Your task to perform on an android device: Open the ClockBuddy app and postpone the alarm of 9:15 AM by 10 minutes.
Image 0: 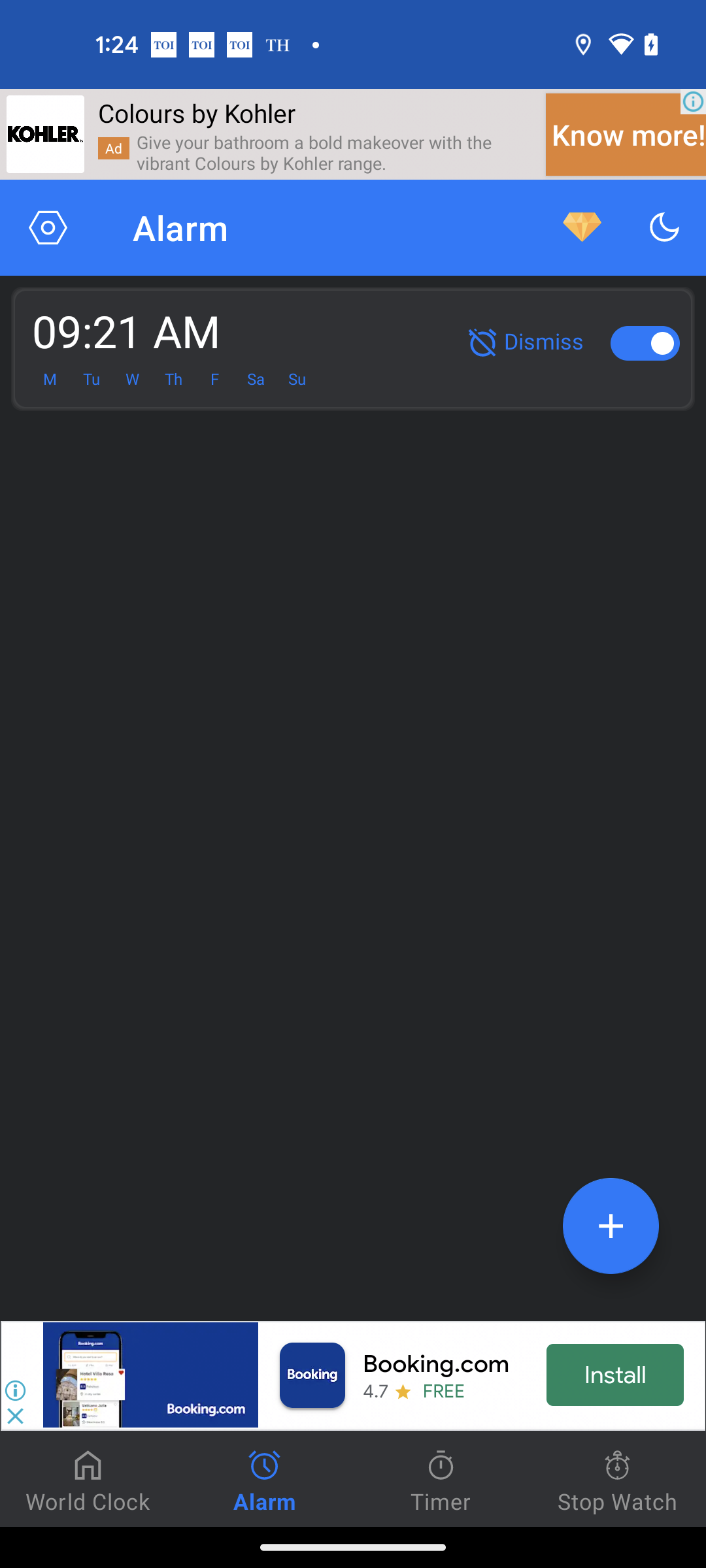
Open the ClockBuddy app
Step 0: open app "ClockBuddy"
Image 1: 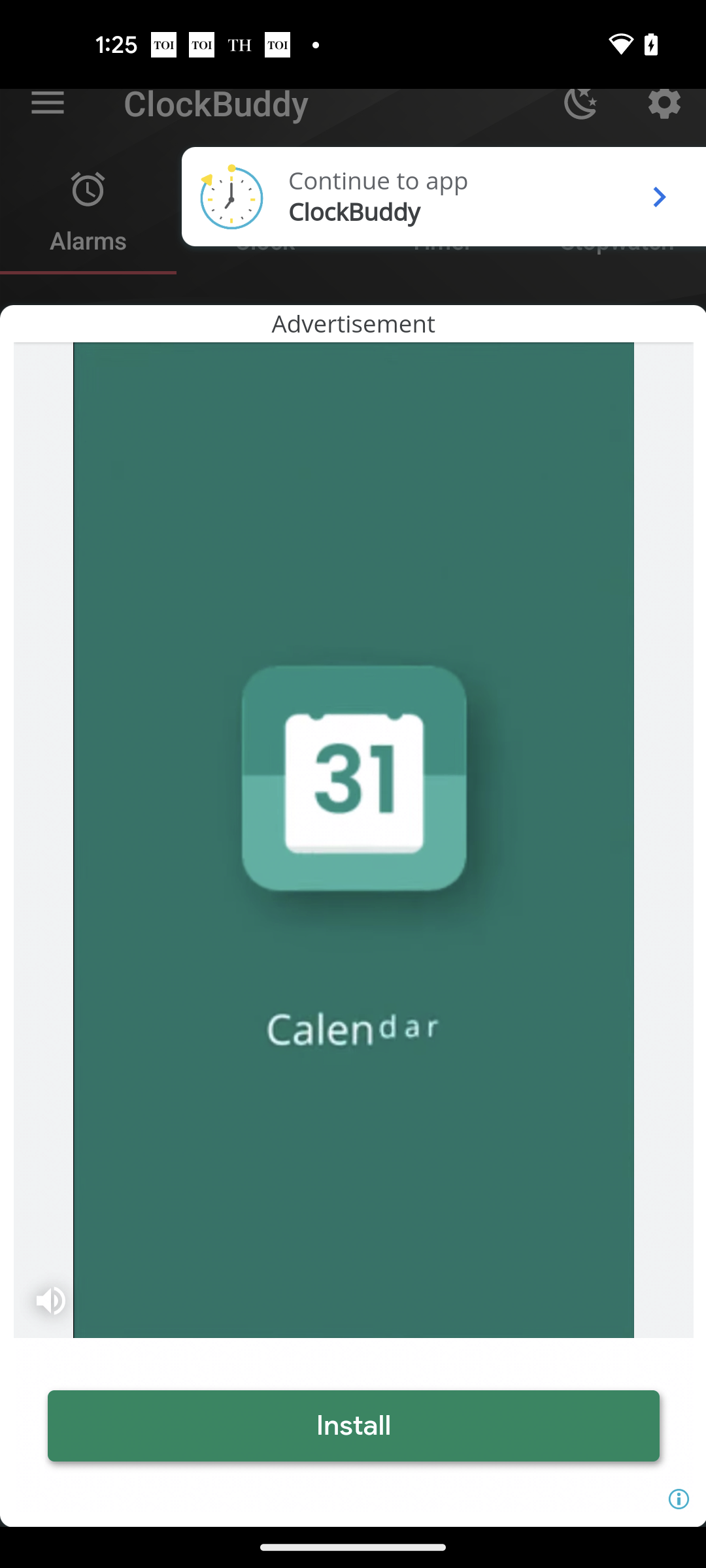
Open the ClockBuddy app
Step 1: wait
Image 3: 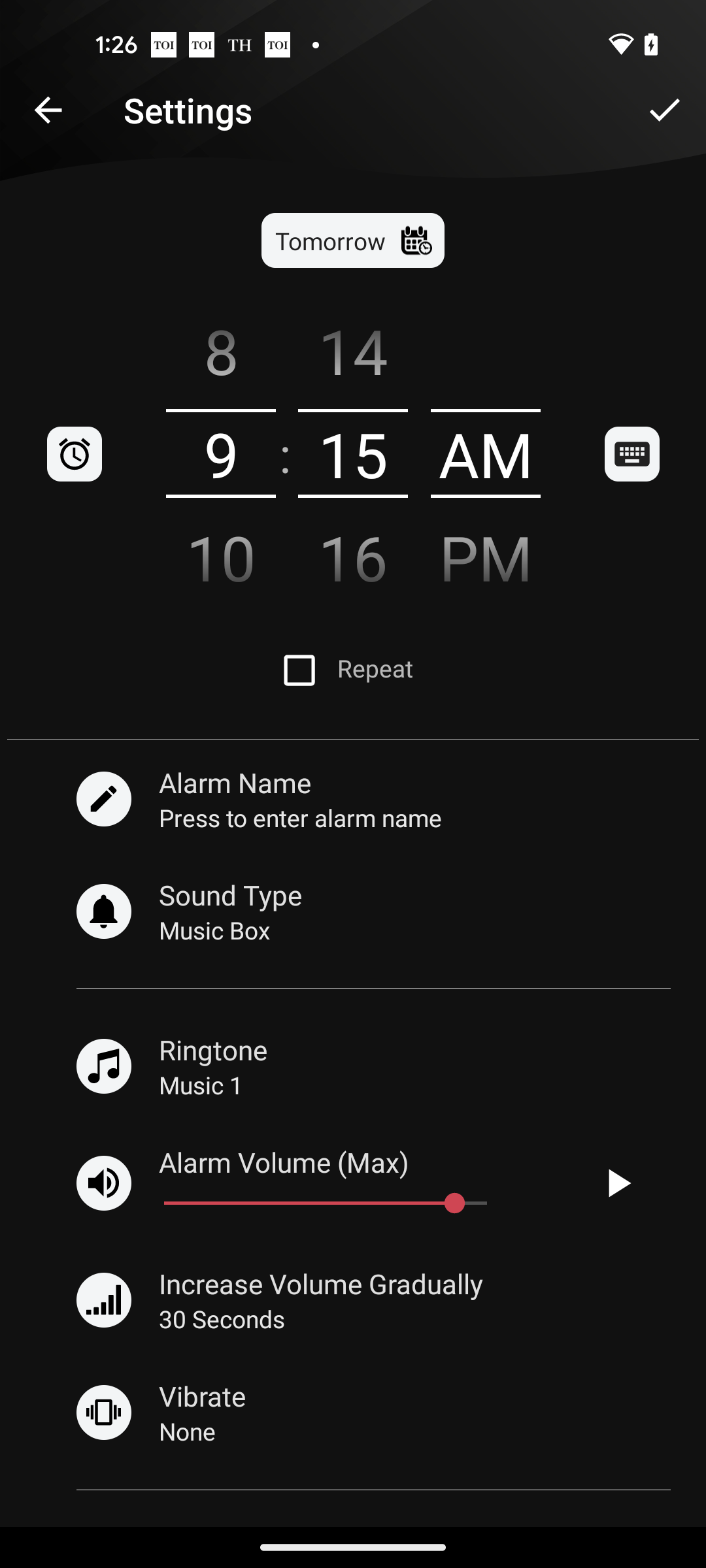
Click on the alarm icon
Step 3: click (69, 446)
Image 4: 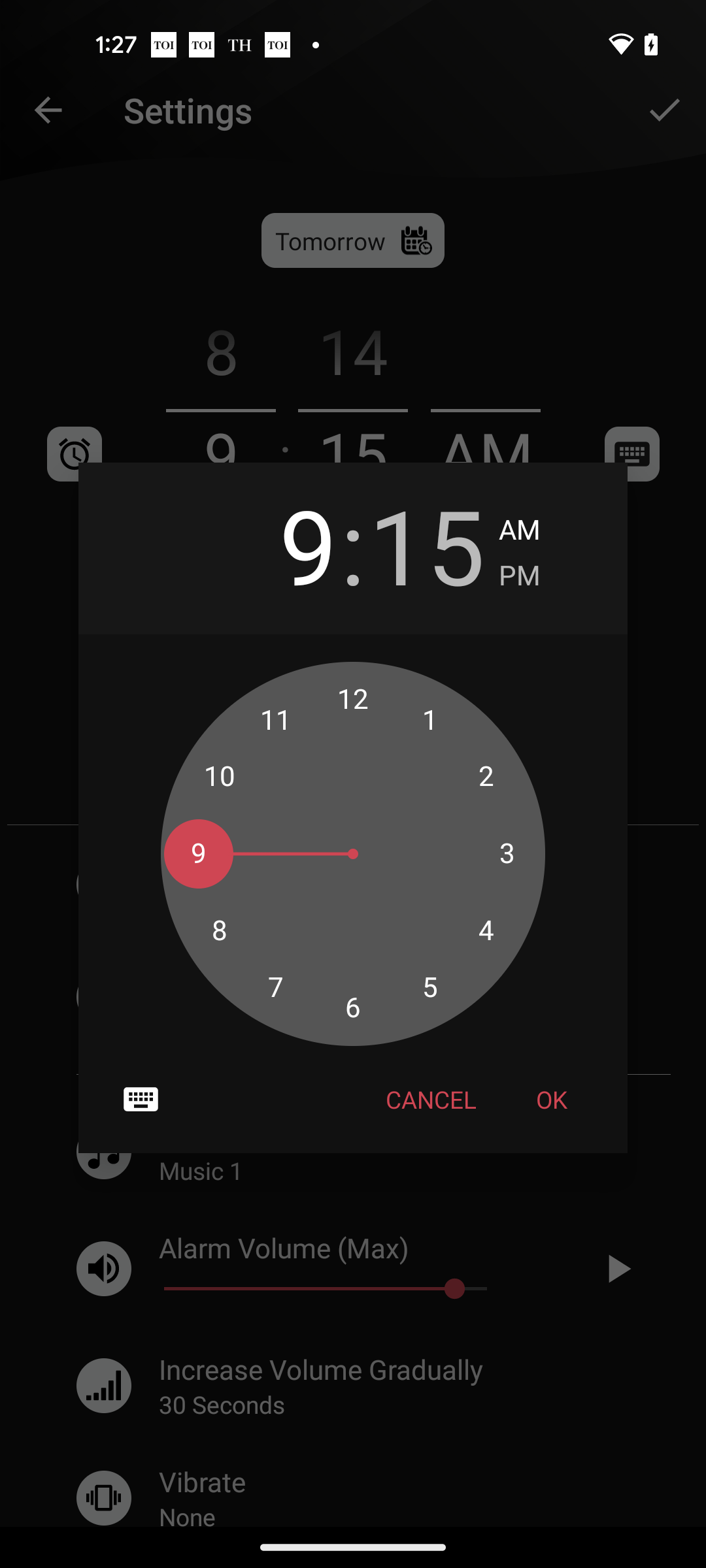
Click on the minutes section
Step 4: click (427, 545)
Image 5: 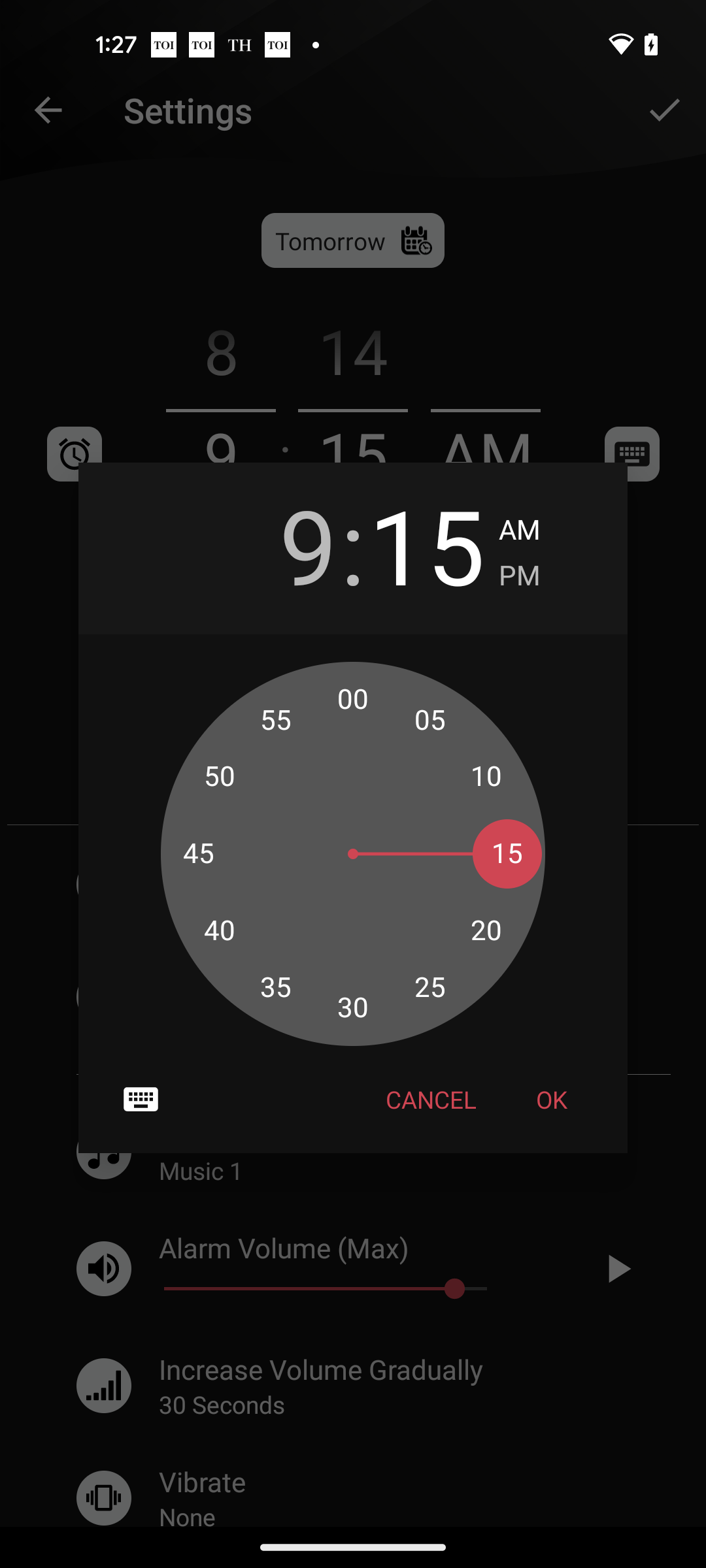
Change the minutes to 25
Step 5: click (430, 987)
Image 6: 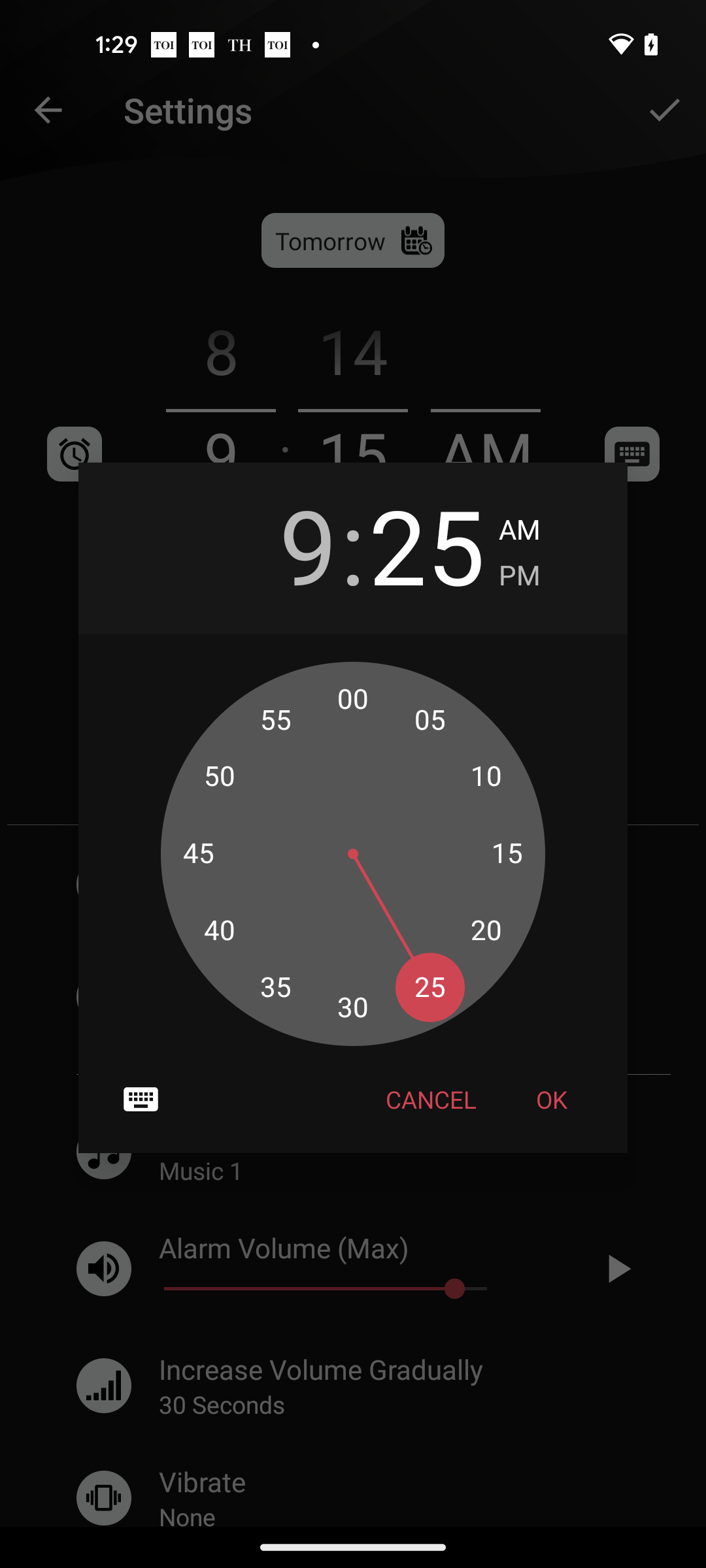
Click on the OK button 
Step 6: click (551, 1100)
Image 7: 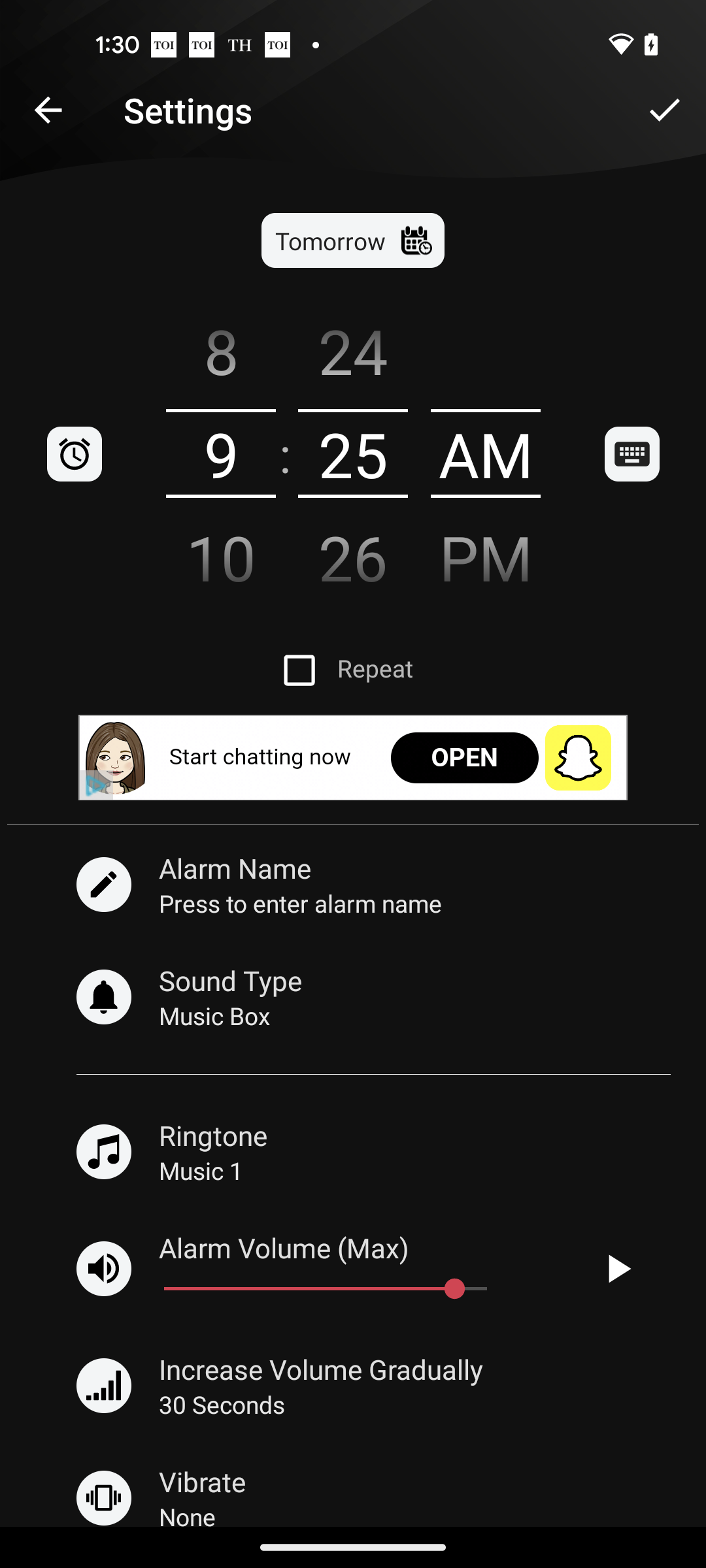
Click on the tick icon at the top right corner
Step 7: click (664, 109)